Your task to perform on an android device: in the ebay app , look for the Shoes with the Running & Jogging filter 
Image 1: 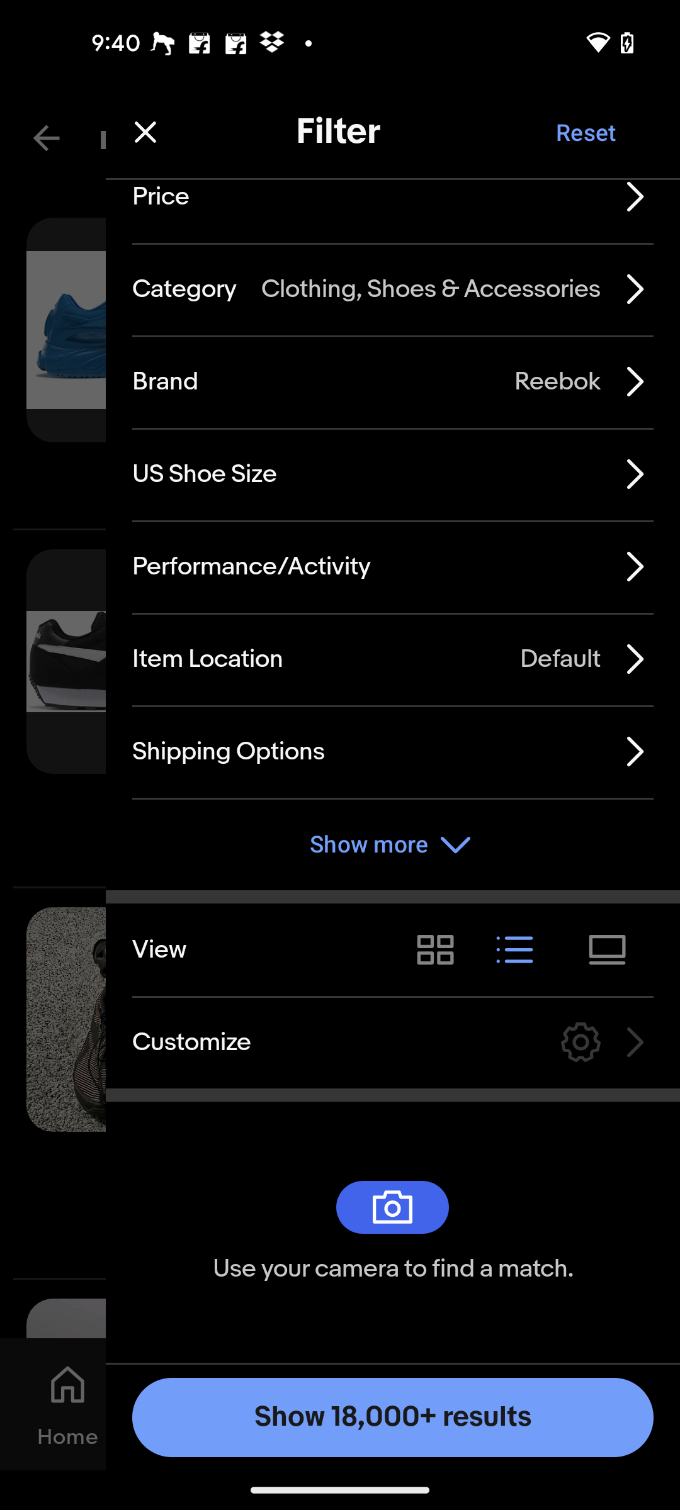
Click on the Performance/Activity filter
Step 1: click (251, 566)
Image 3: 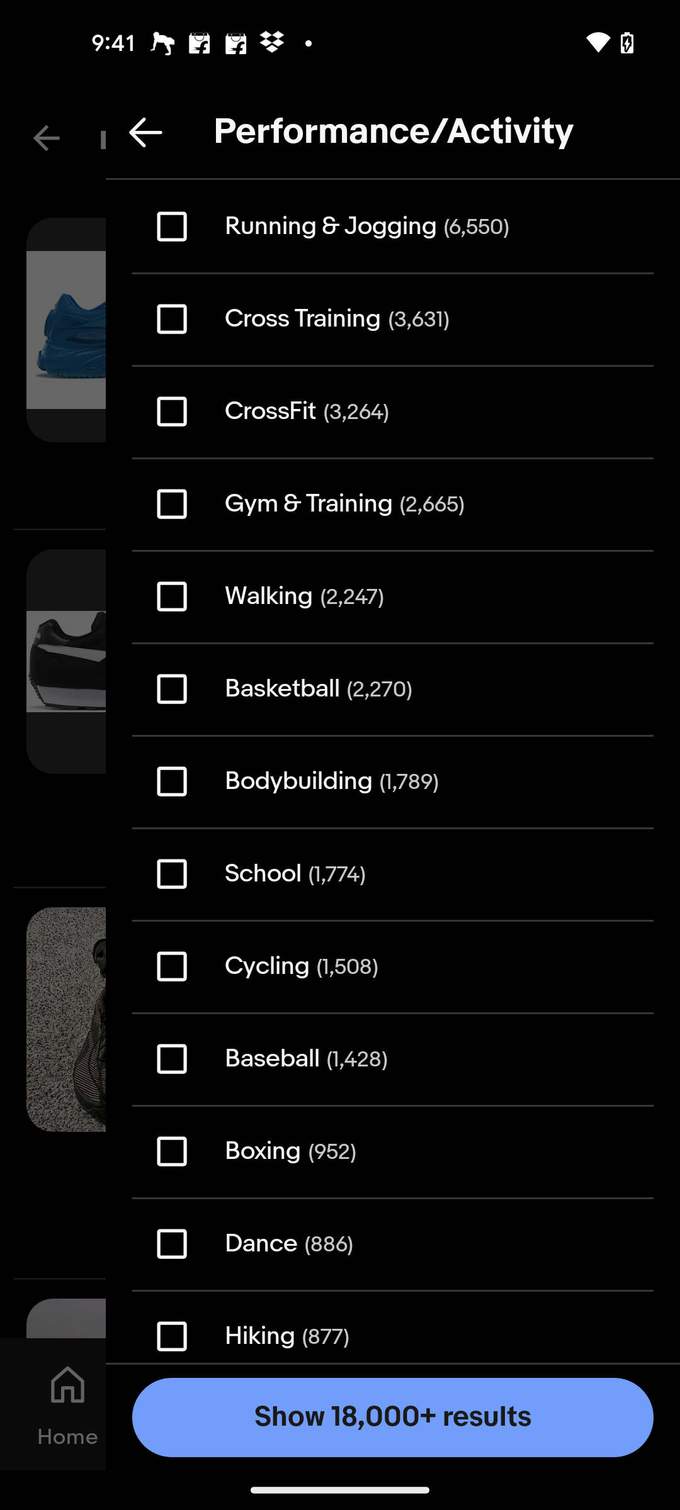
Select the Running & Jogging filter
Step 3: click (327, 226)